Your task to perform on an android device: I decided to start meditation every day before breakfast with my wife for relaxation of mind, so listen to the Daily Inspiration for One Month on the Simple Habit app with my wife.
Image 0: 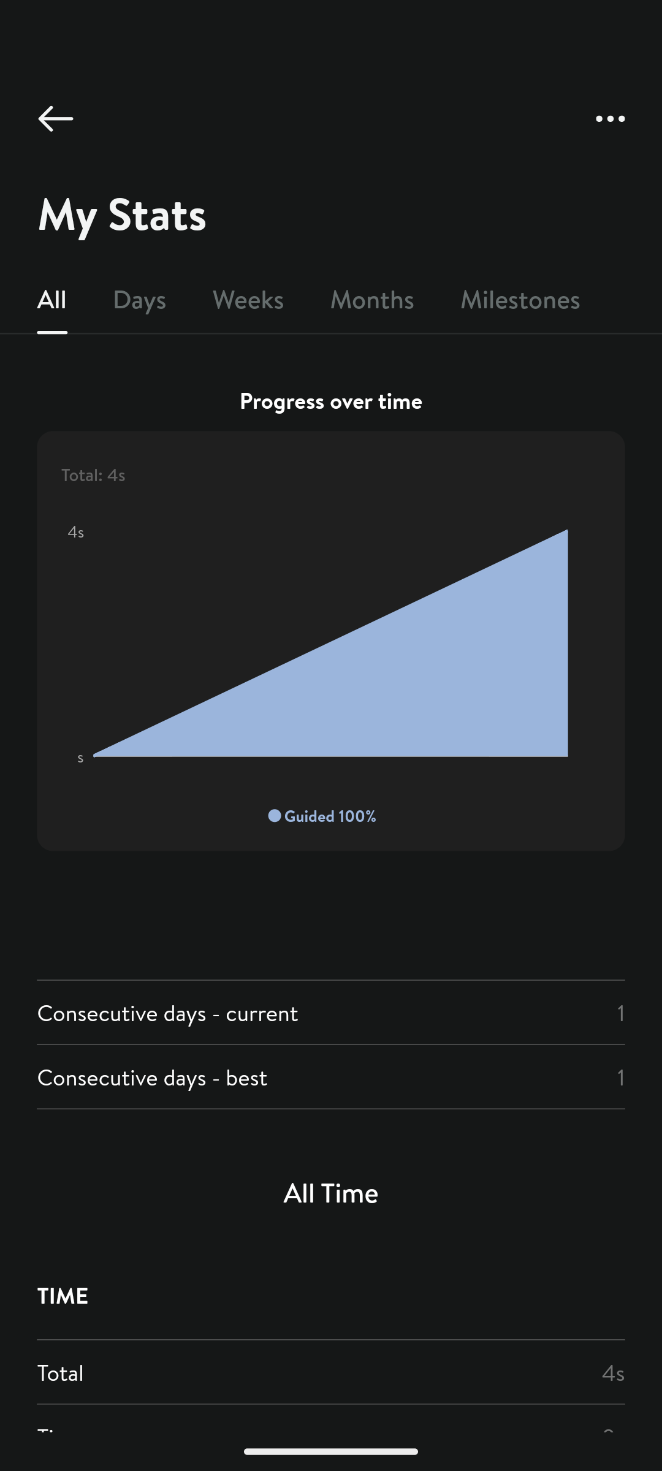
Open the Simple Habit app.
Step 0: open app "Simple Habit"
Image 1: 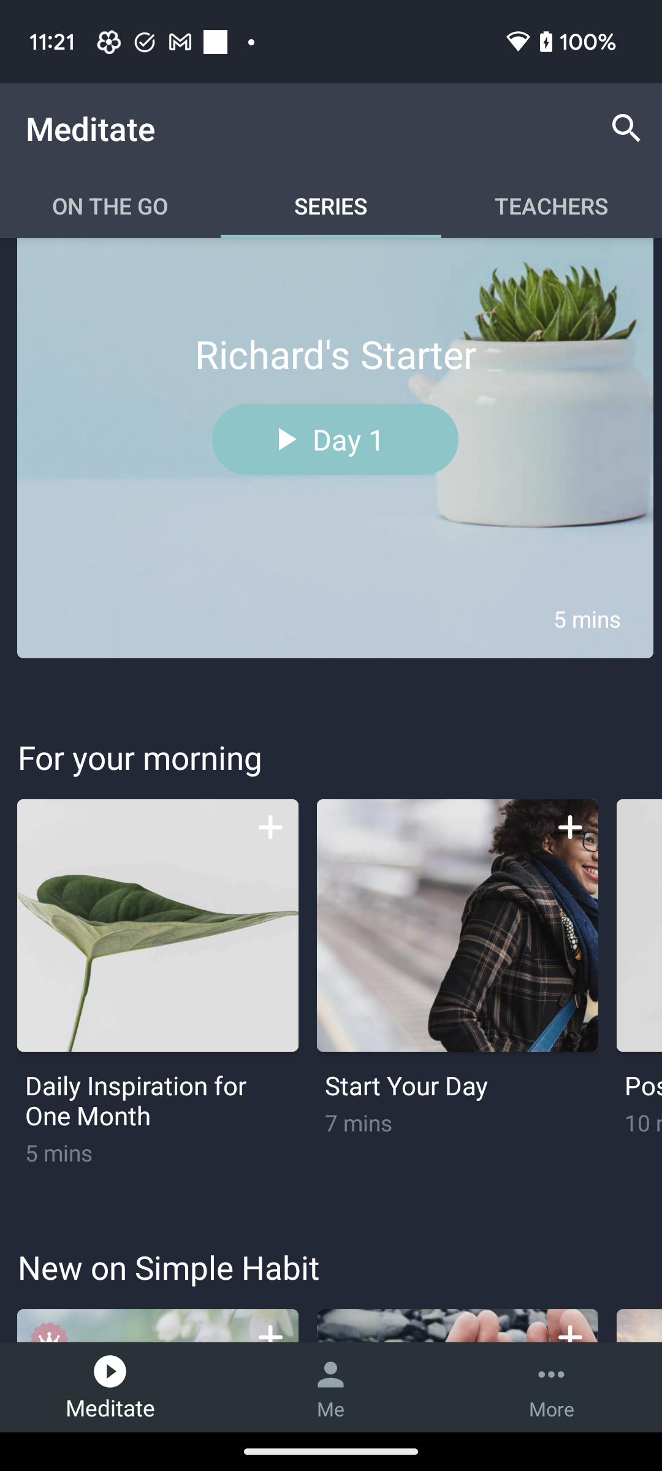
Click on the Daily Inspiration for One Month to view the play option of this sound.
Step 1: click (157, 925)
Image 2: 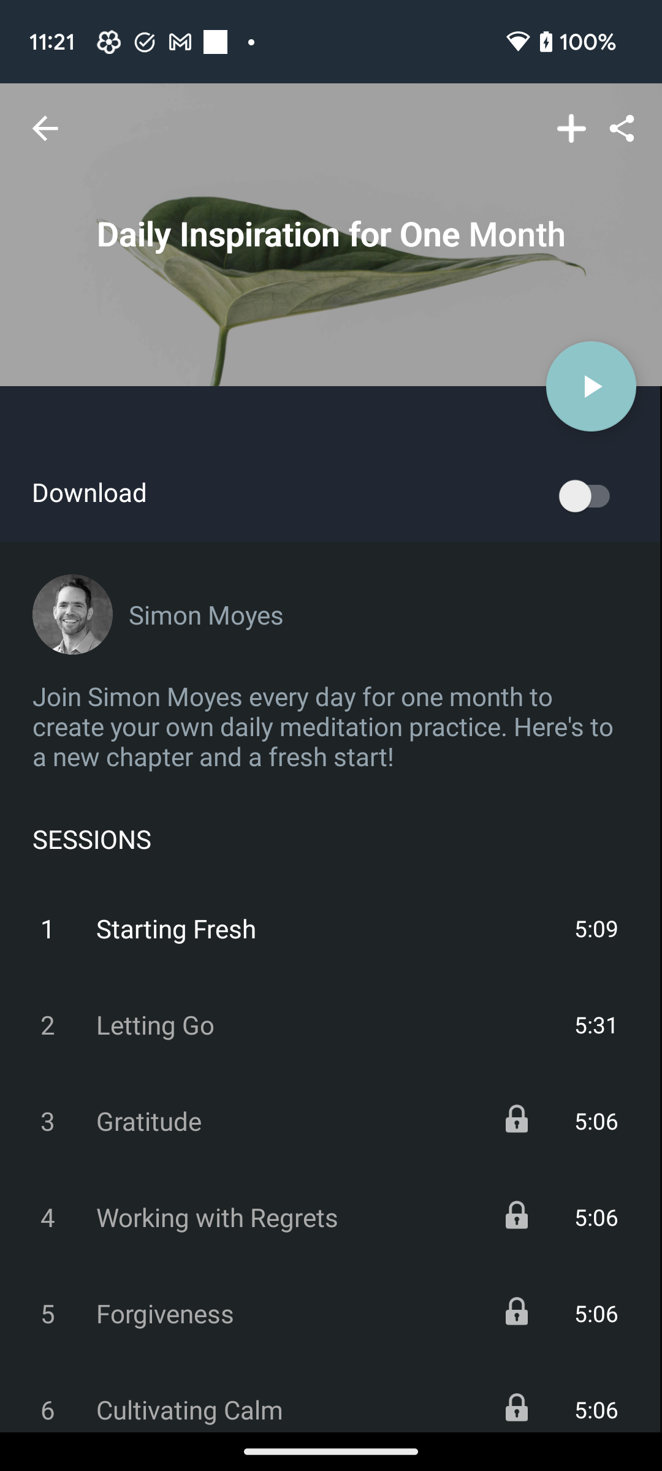
Click on the play button to play this audio.
Step 2: click (591, 386)
Image 3: 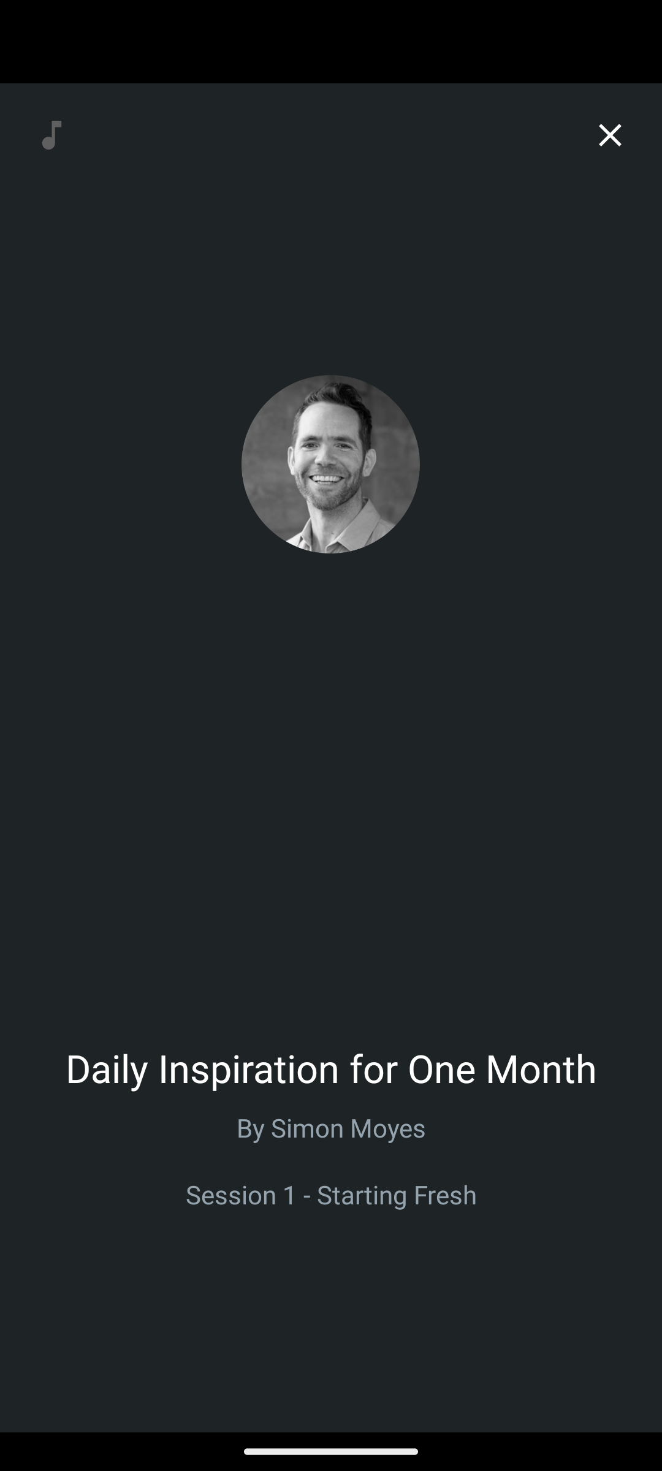
Click on the play button to play this audio.
Step 3: wait